Your task to perform on an android device: I want to invite Richard Wagner to an international education event, so forward the mail I wrote to Natalie to richardwegnar@gmail.com.
Image 0: 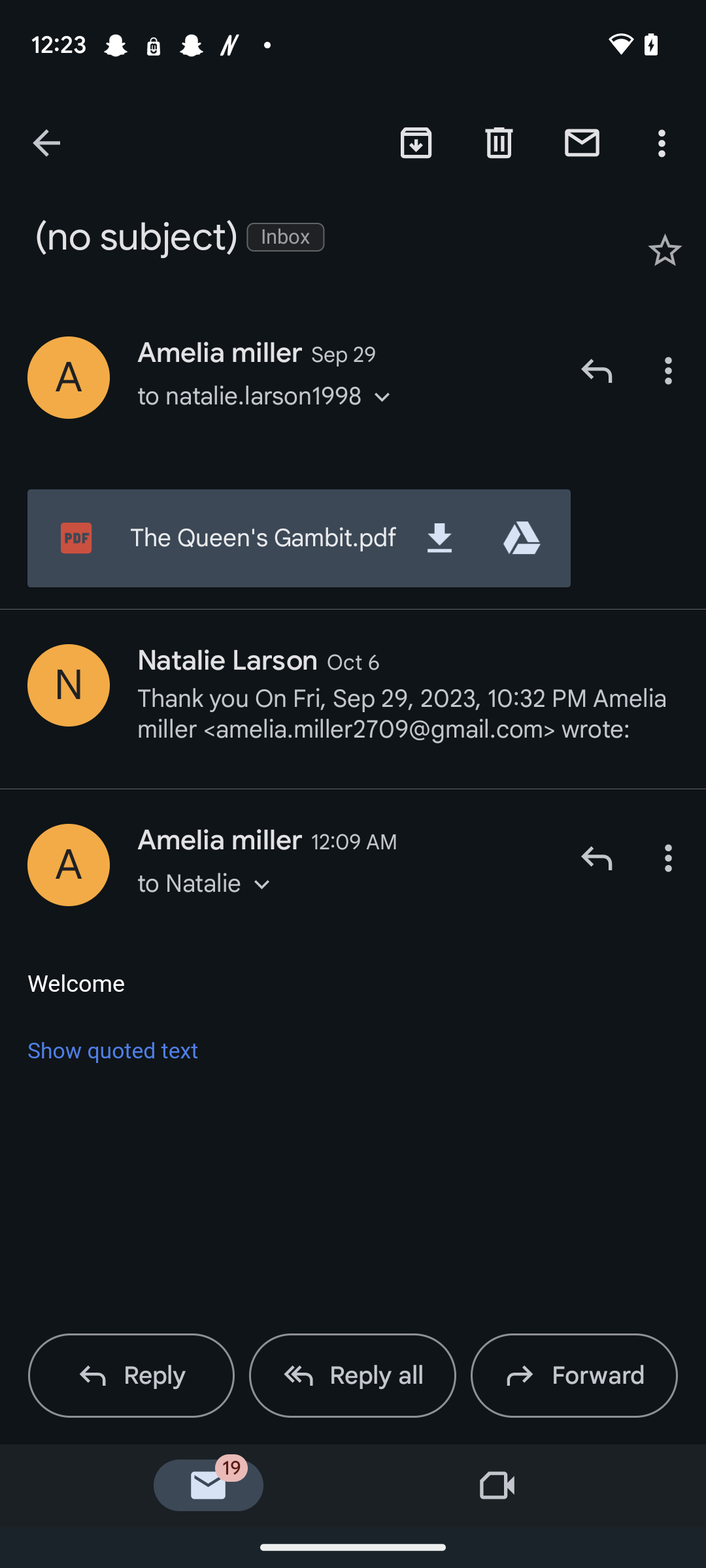
Go back to the previous page.
Step 0: press back button
Image 1: 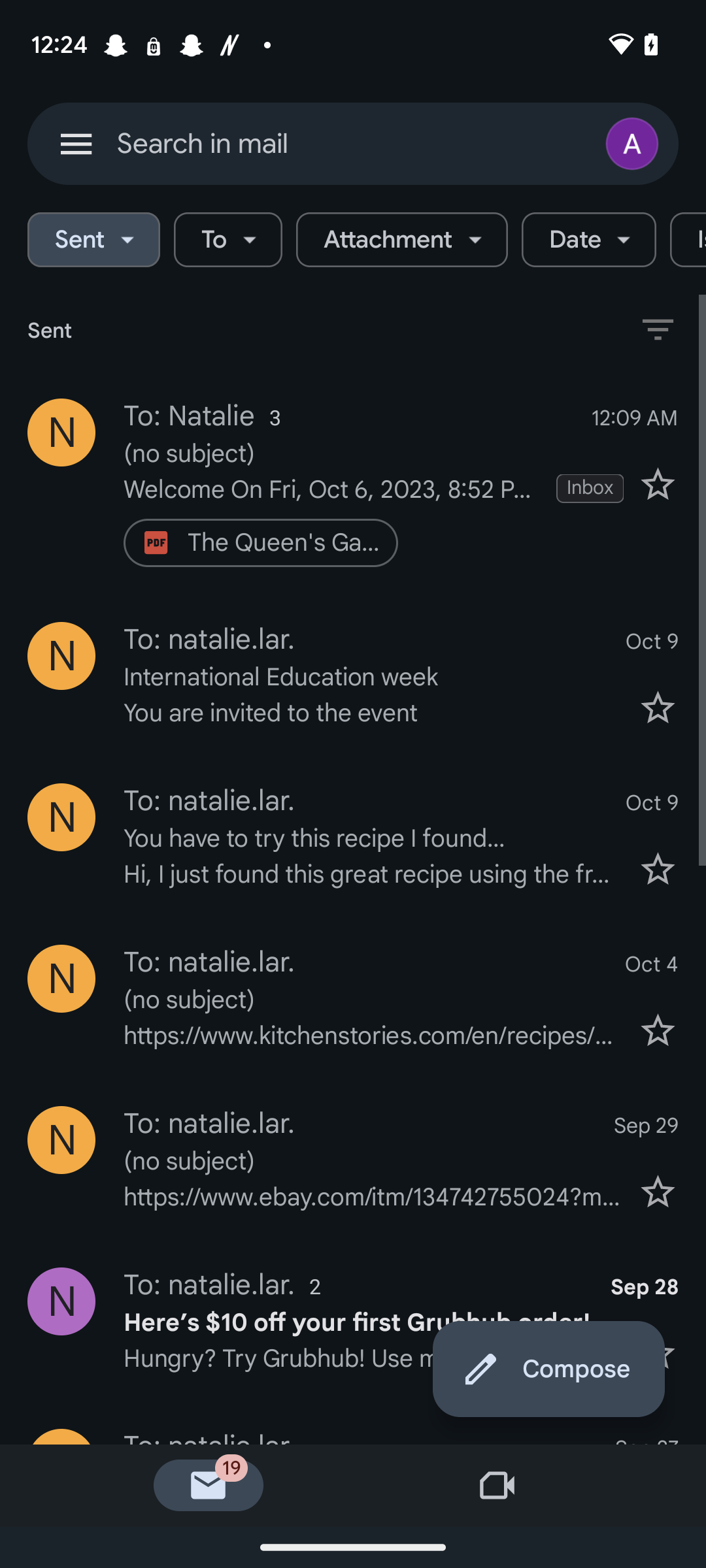
Click on the second mail of Natalie Larson.
Step 1: click (373, 677)
Image 2: 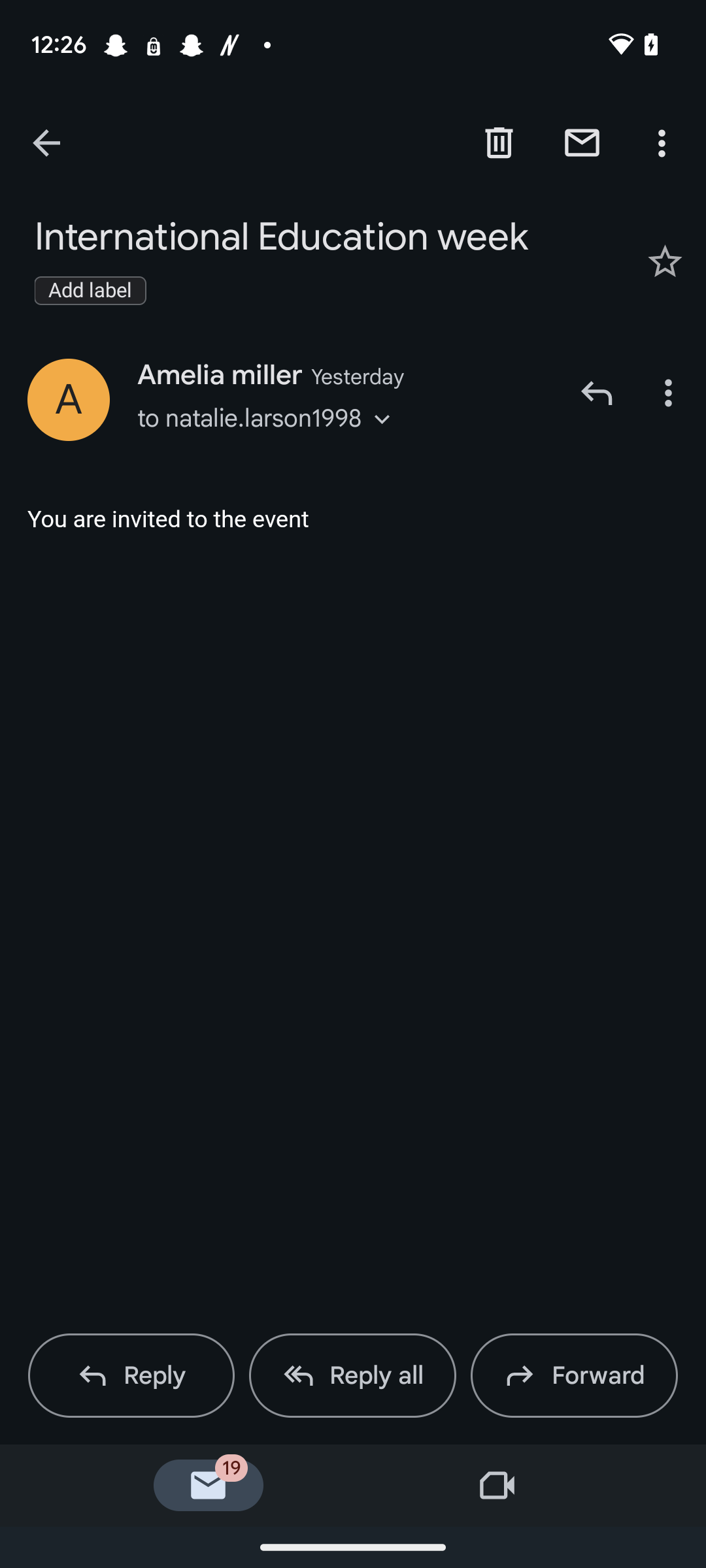
Click on the tab Forward at the bottom right corner of the screen.
Step 2: click (597, 1375)
Image 3: 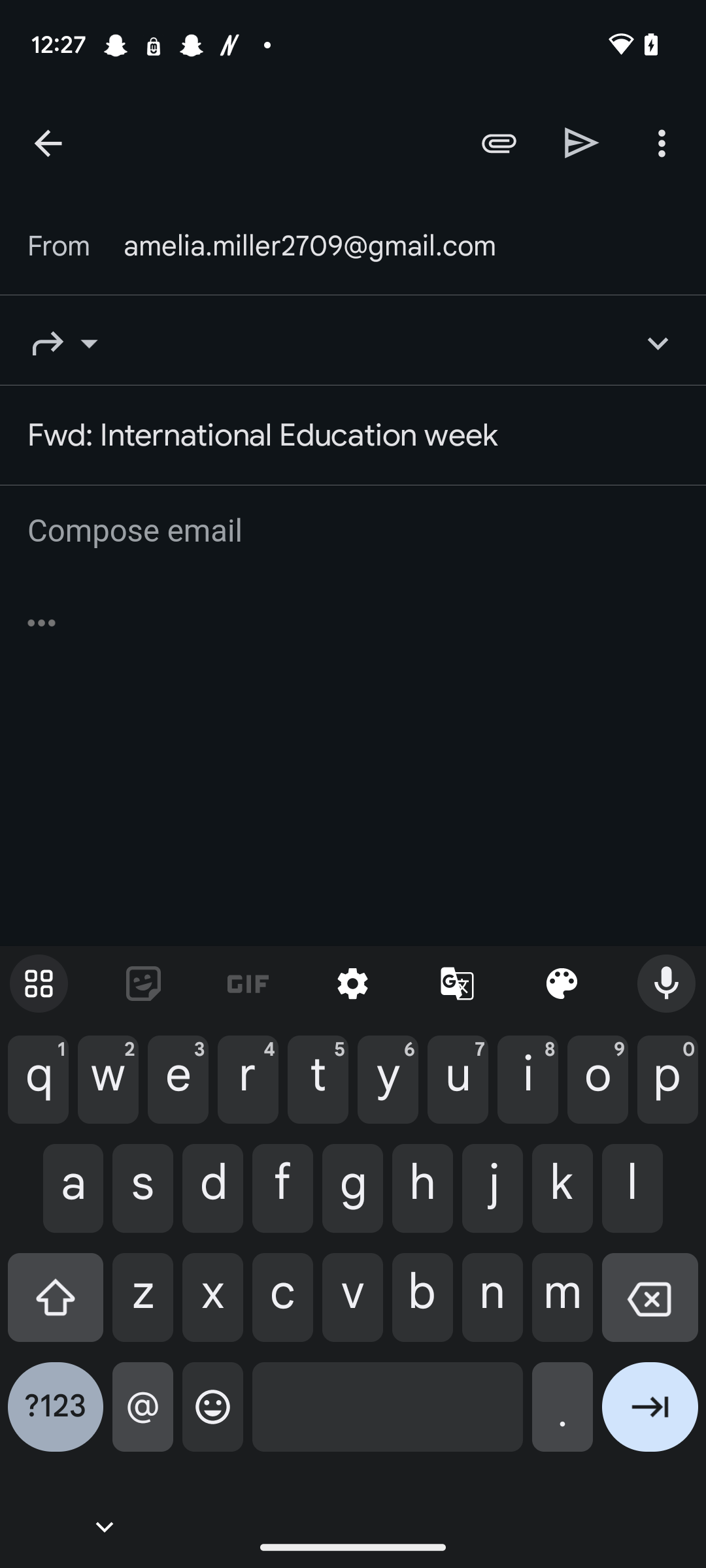
Type ID-richardwegnar@gmail.com in the second input box from the top.
Step 3: type "richardwegnar@gmail.com"
Image 4: 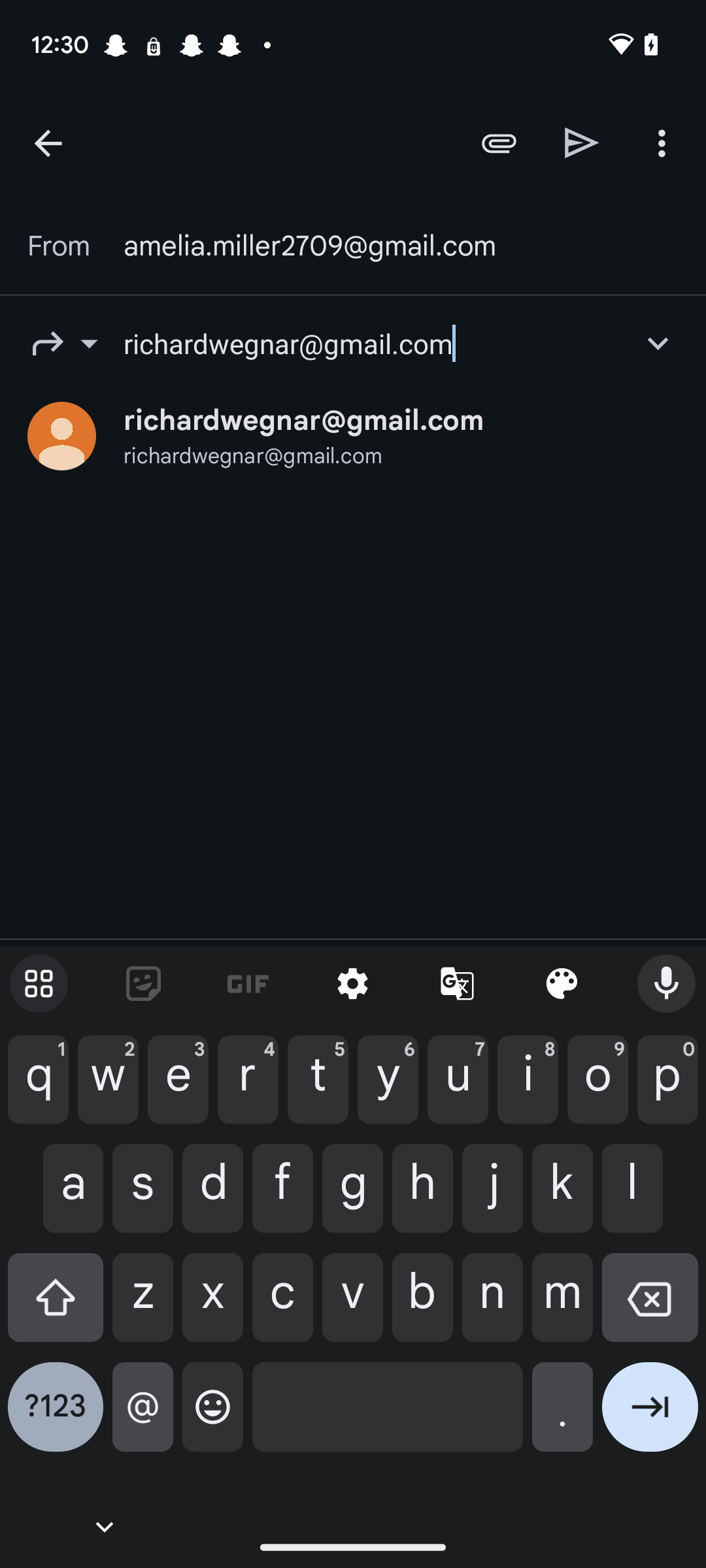
Click on the share icon on the left side of the three dots in the top right corner.
Step 4: click (582, 142)